Your task to perform on an android device: Open the Fitness Coach app, I want to keep track of my workout progress since I need to evaluate the outcomes of the regular exercises I've been doing.
Image 0: 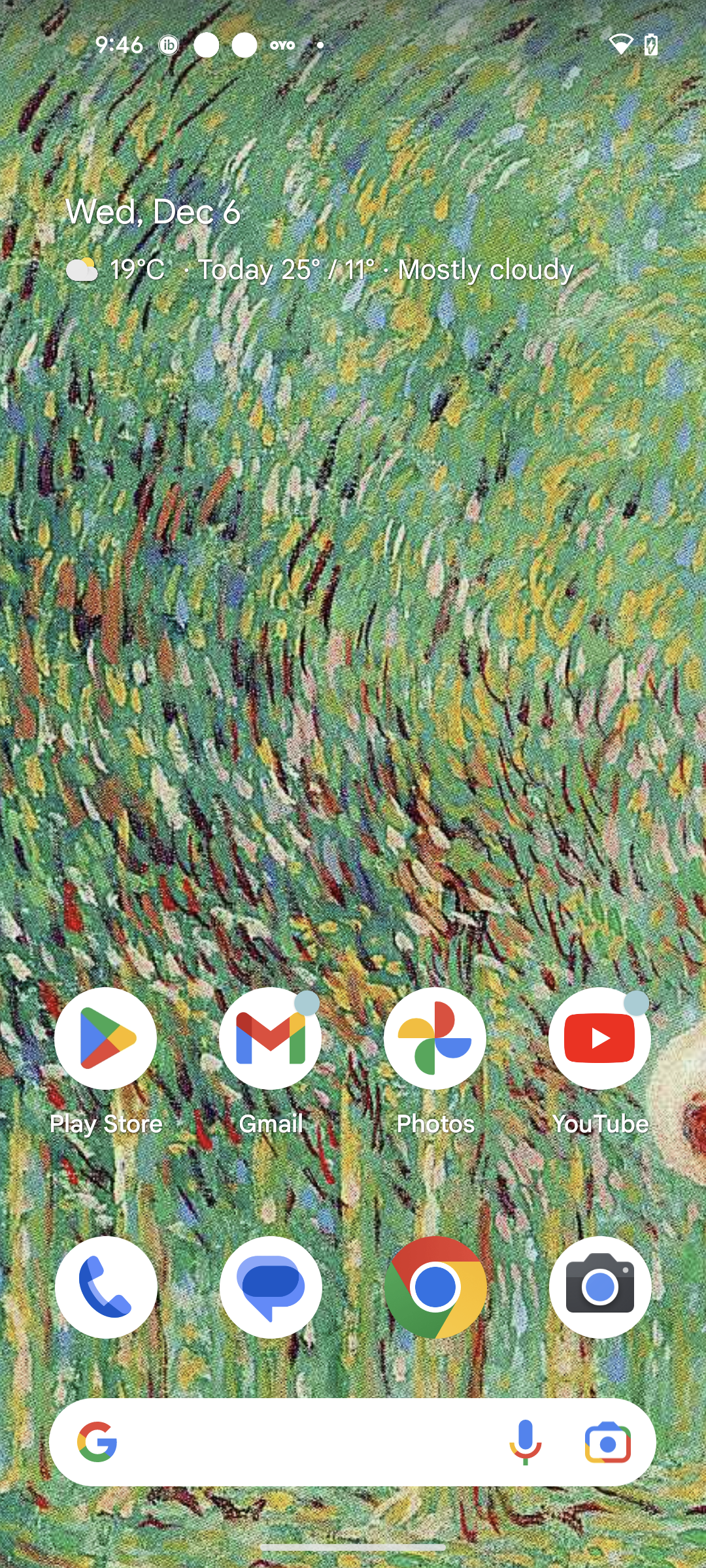
Open the Fitness Coach app
Step 0: open app "Fitness Coach"
Image 1: 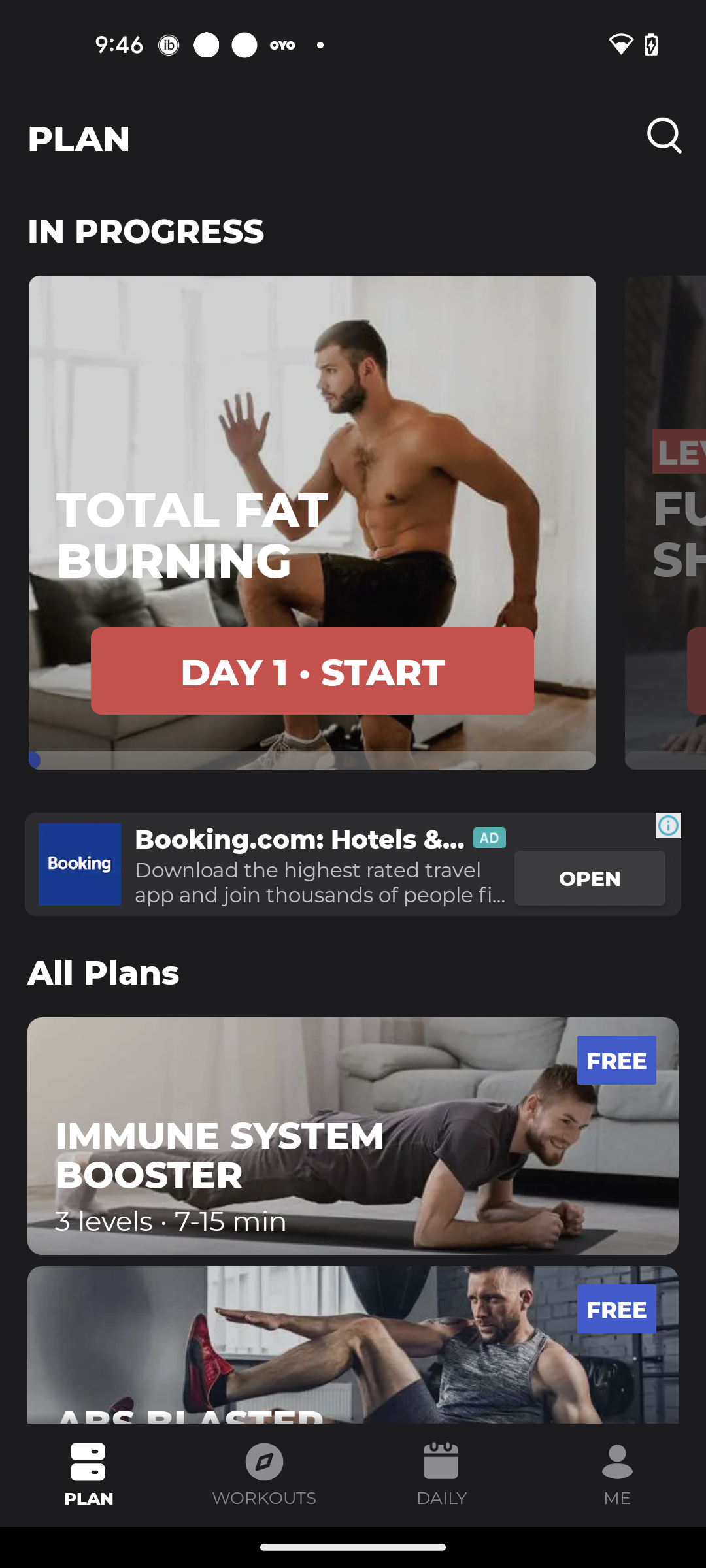
Go to the Daily tab
Step 1: click (407, 1490)
Image 2: 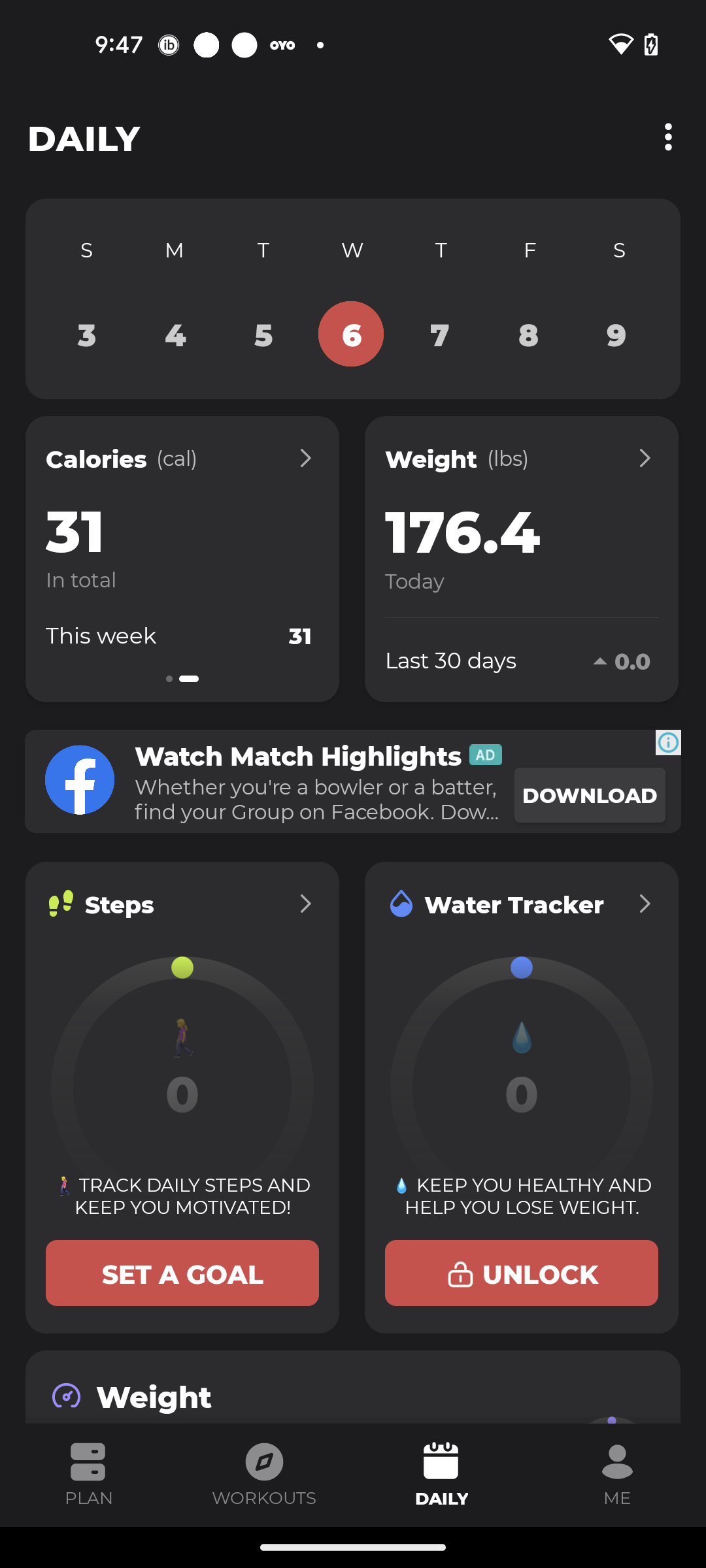
Swipe up to view more
Step 2: scroll down
Image 3: 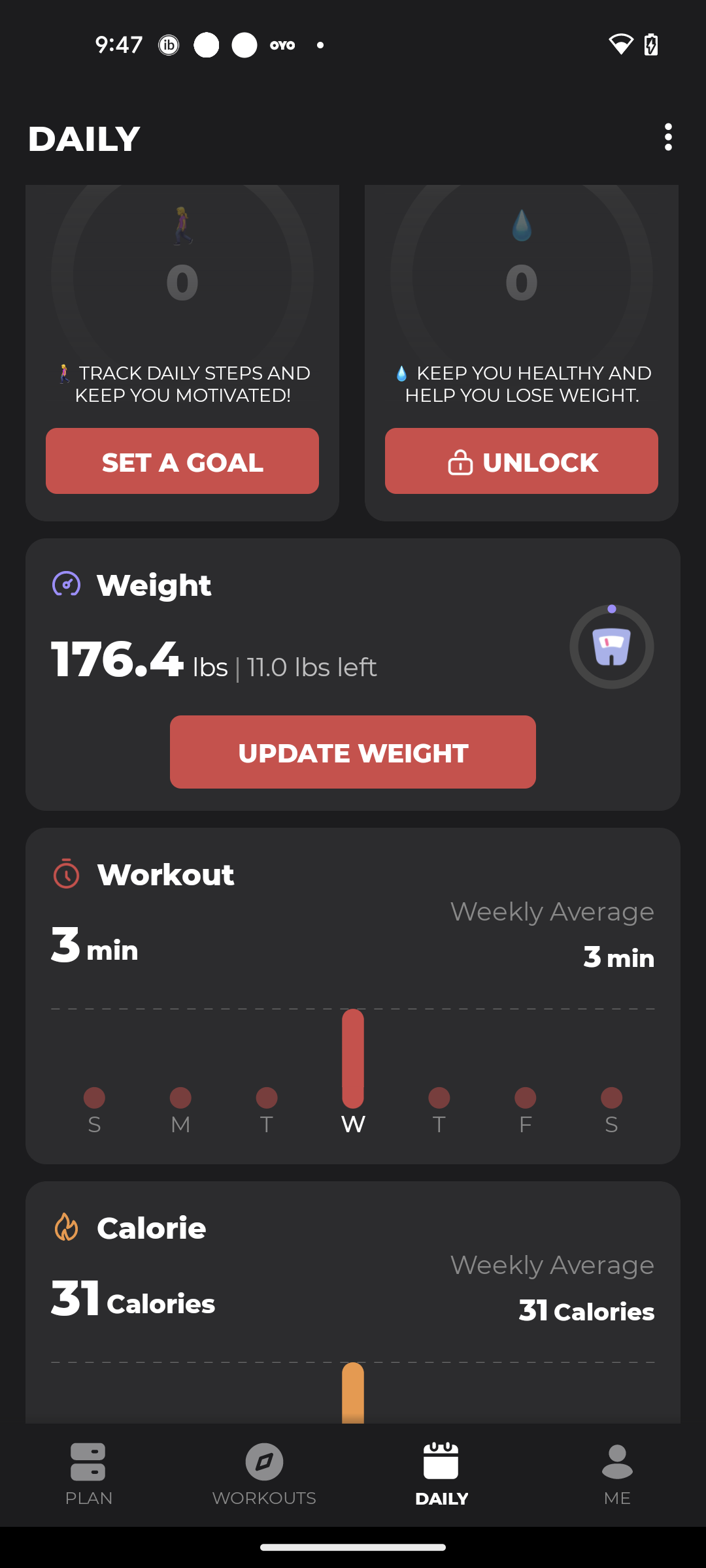
Swipe up to view more
Step 3: scroll down